Your task to perform on an android device: I want to look for a hotel in Paris on 21st of December as I'll be having a layover over there while going to Newark to meet my father.
Image 0: 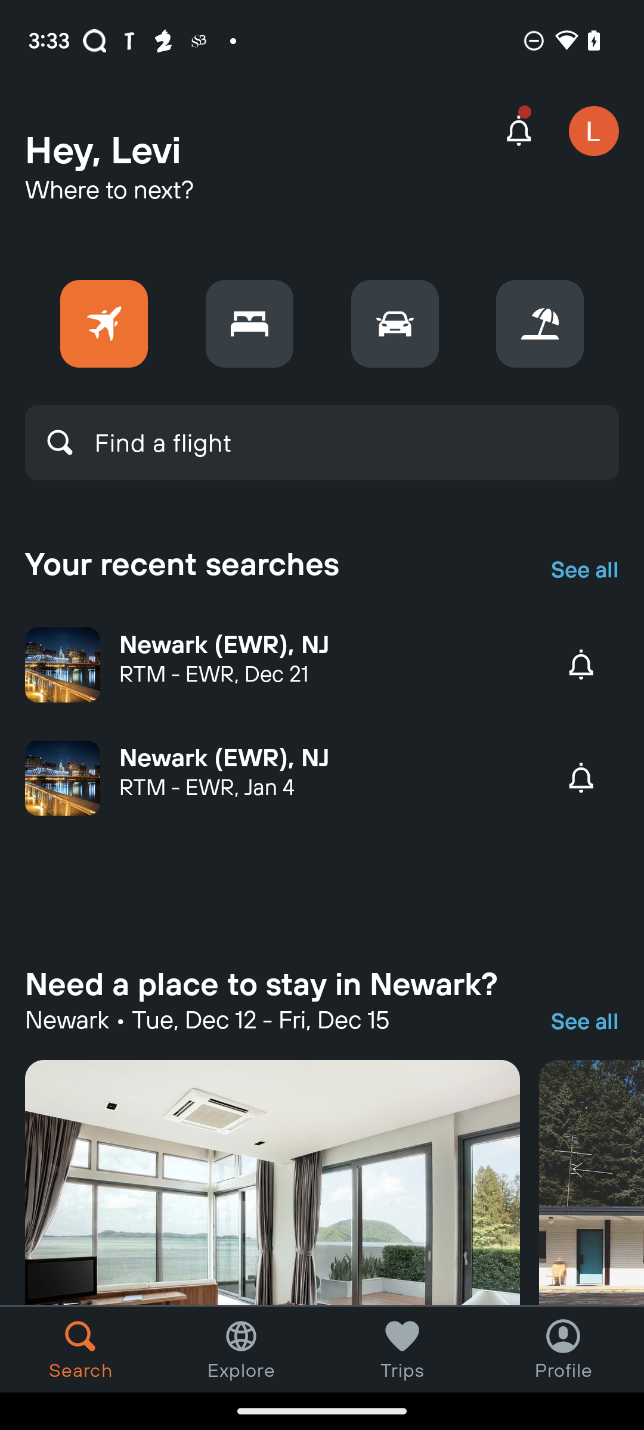
Click on the bed icon.
Step 0: click (249, 324)
Image 1: 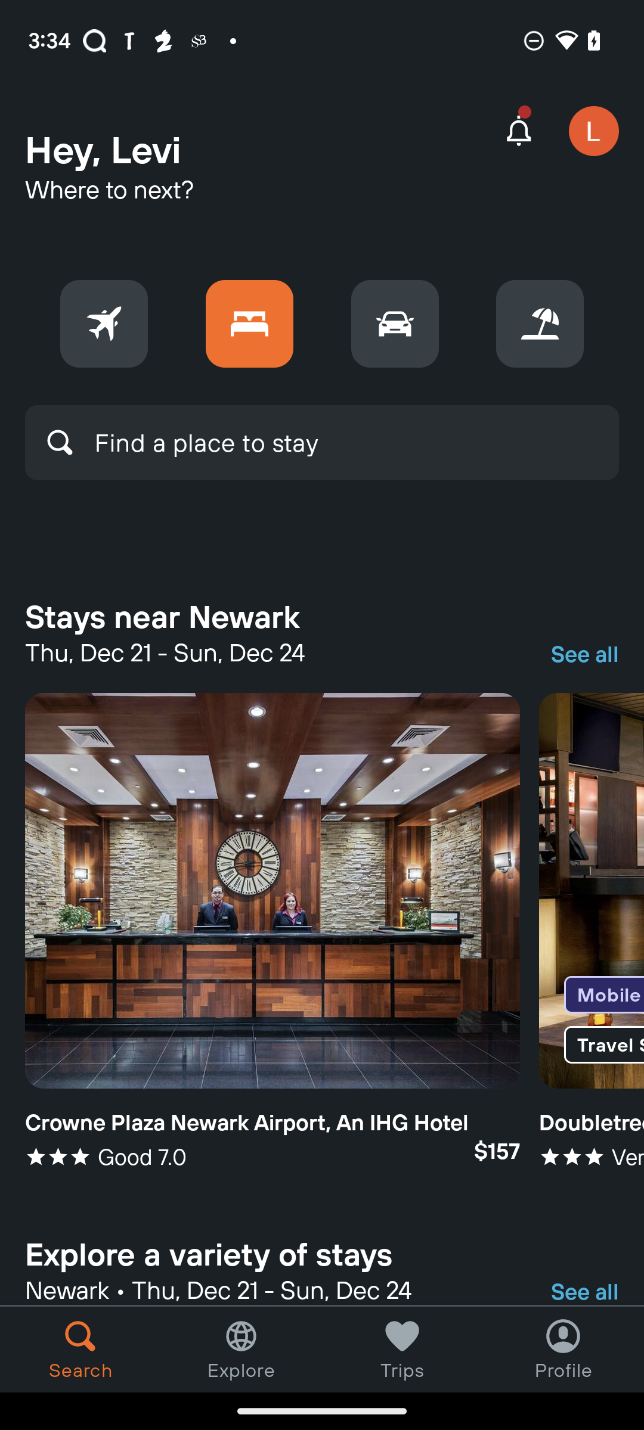
Click on the place text box.
Step 1: click (206, 442)
Image 2: 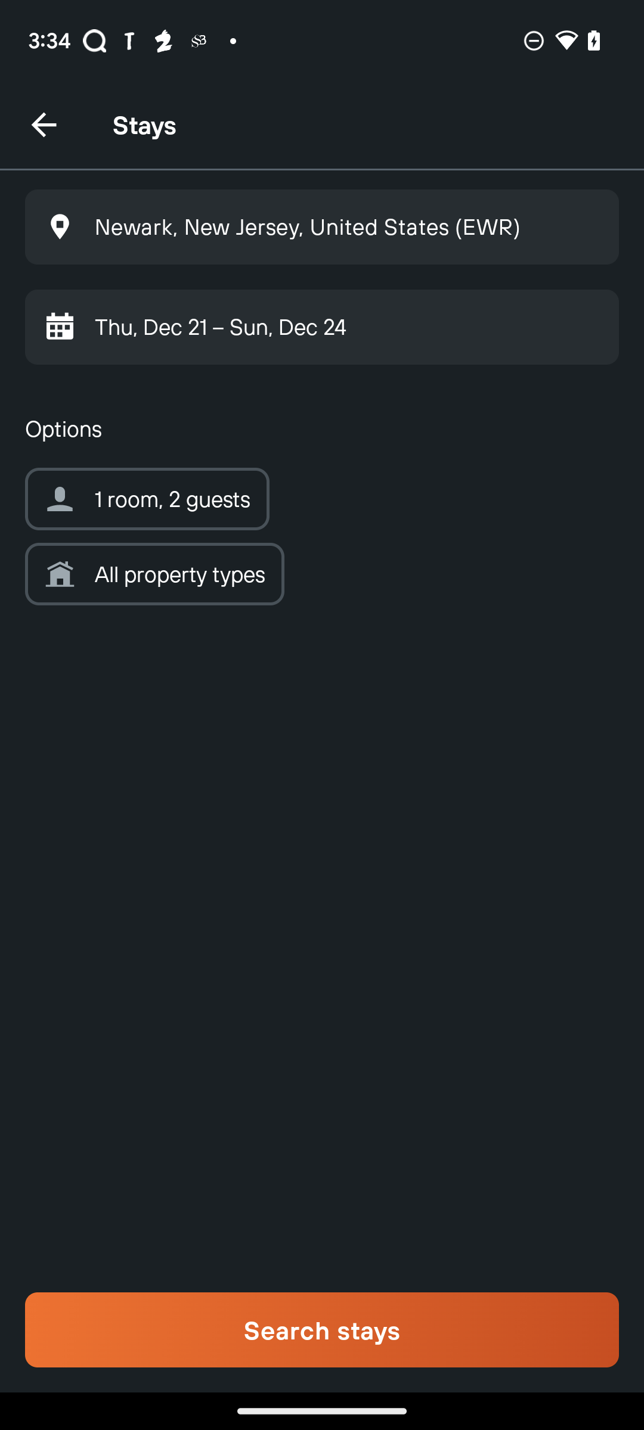
Click on the location text box.
Step 2: click (322, 226)
Image 3: 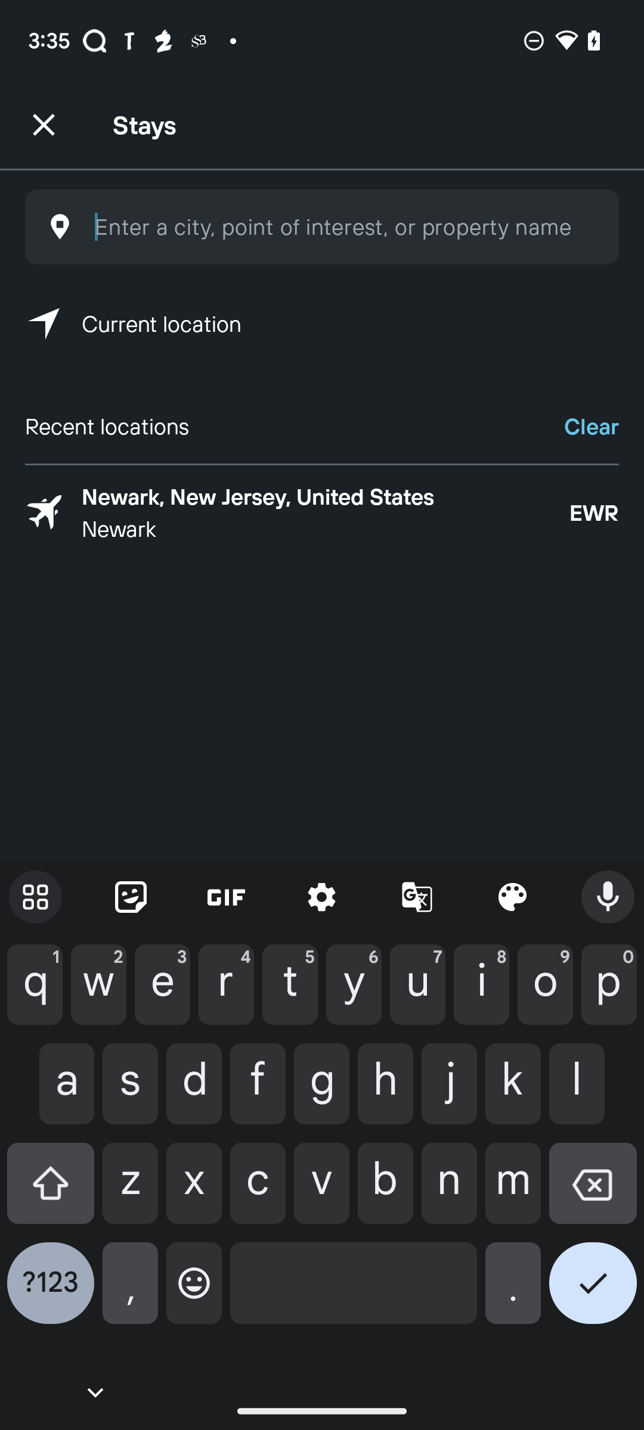
Enter Paris in the text box.
Step 3: type "Paris"
Image 4: 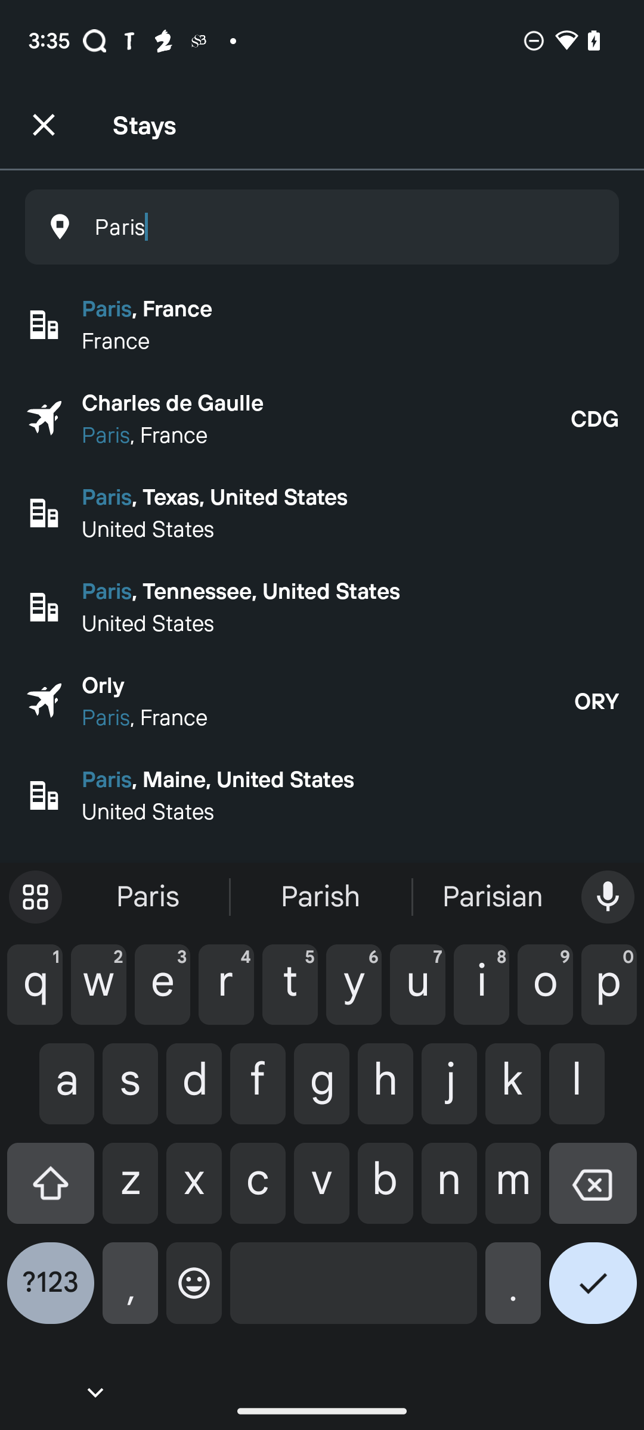
Click on the first suggestion.
Step 4: click (322, 324)
Image 5: 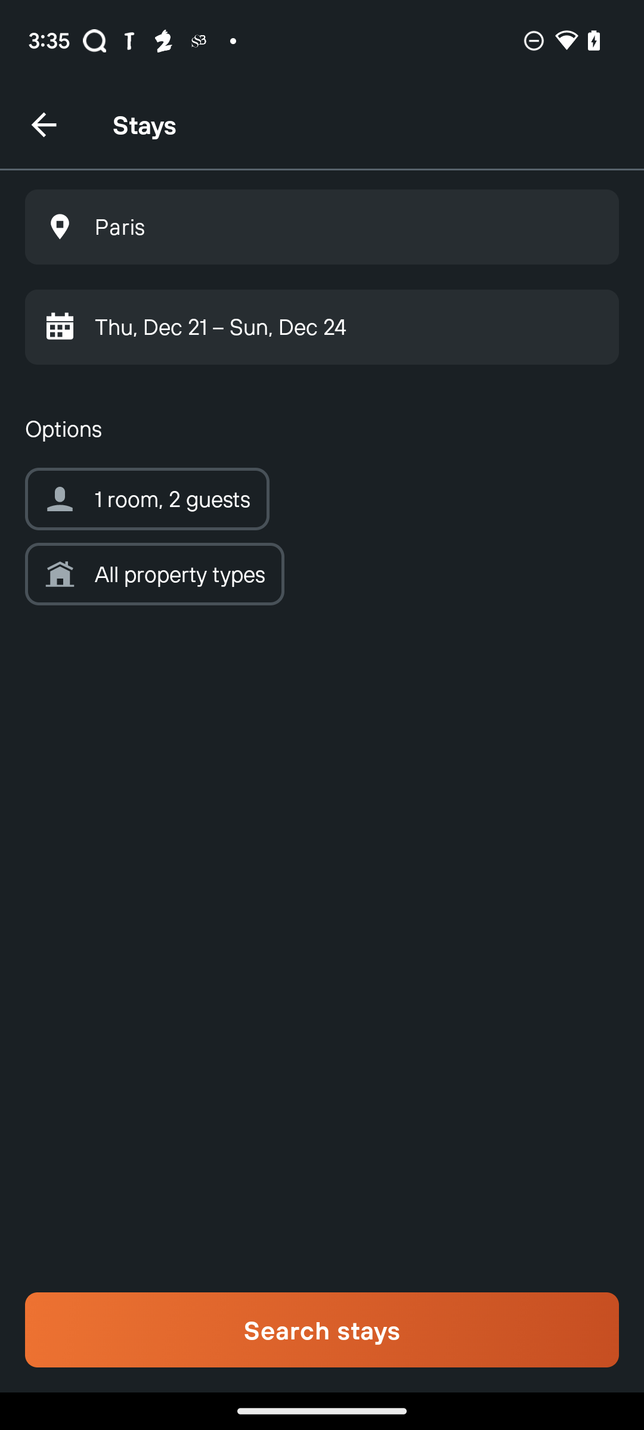
Click on the date selection option.
Step 5: click (322, 327)
Image 7: 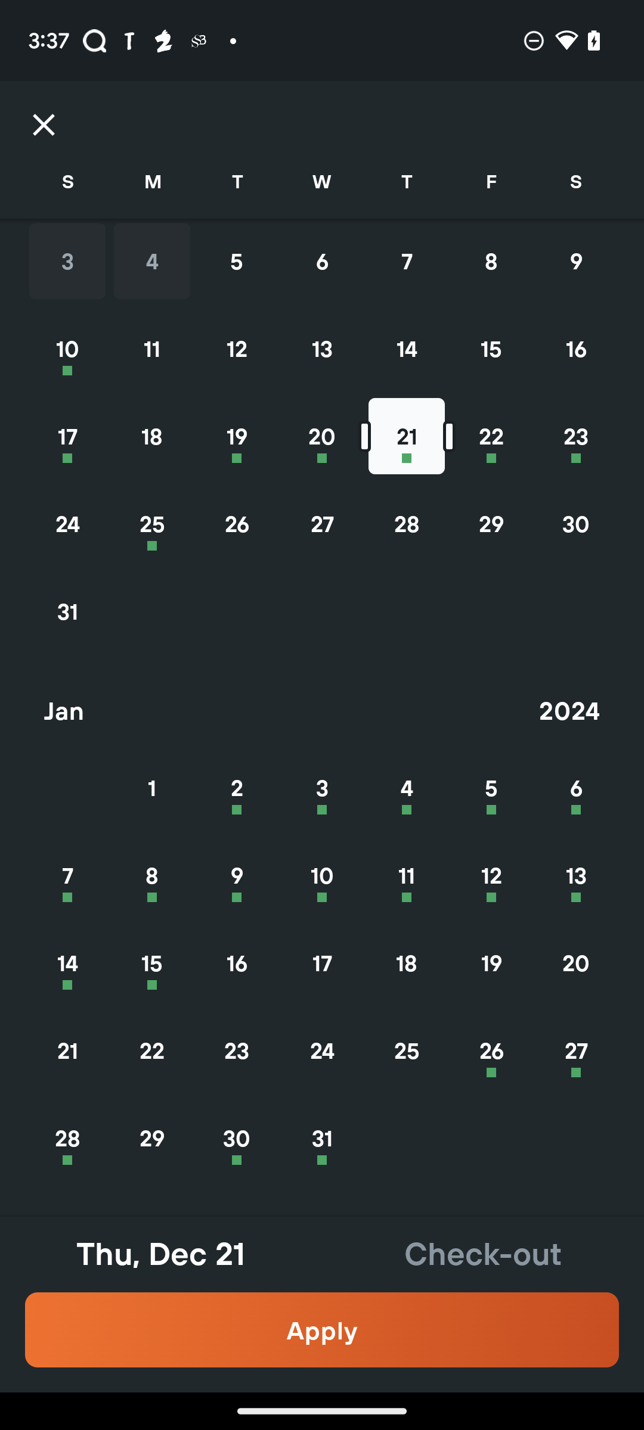
Click on 21st of December as check-in date and 22 of December as check-out date.
Step 7: click (491, 436)
Image 8: 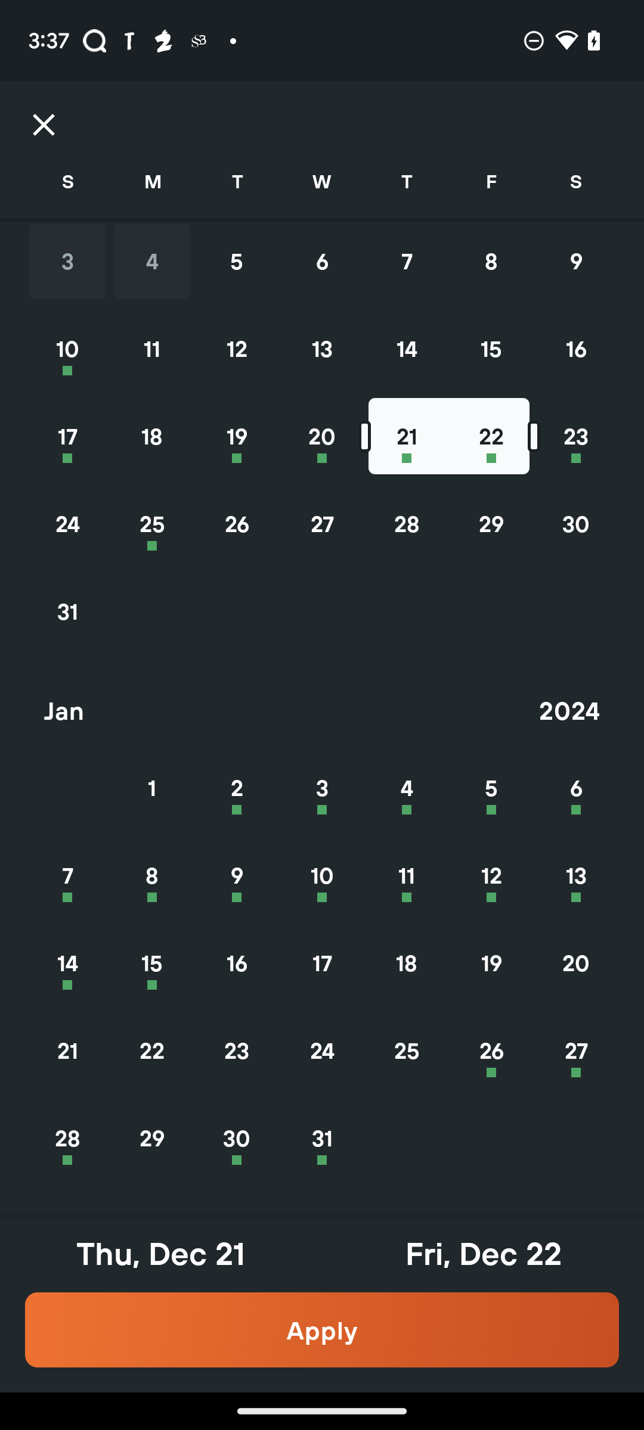
Click on the Apply button.
Step 8: click (322, 1330)
Image 9: 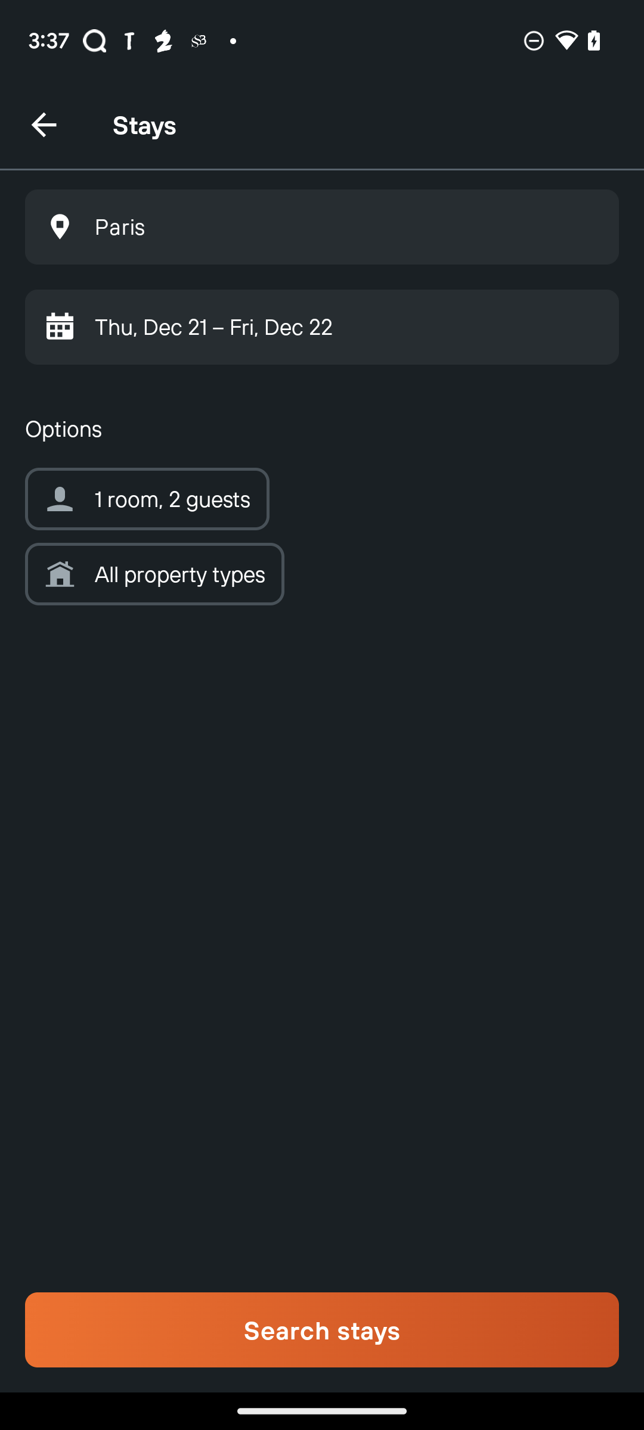
Click on the number of guest option.
Step 9: click (147, 499)
Image 11: 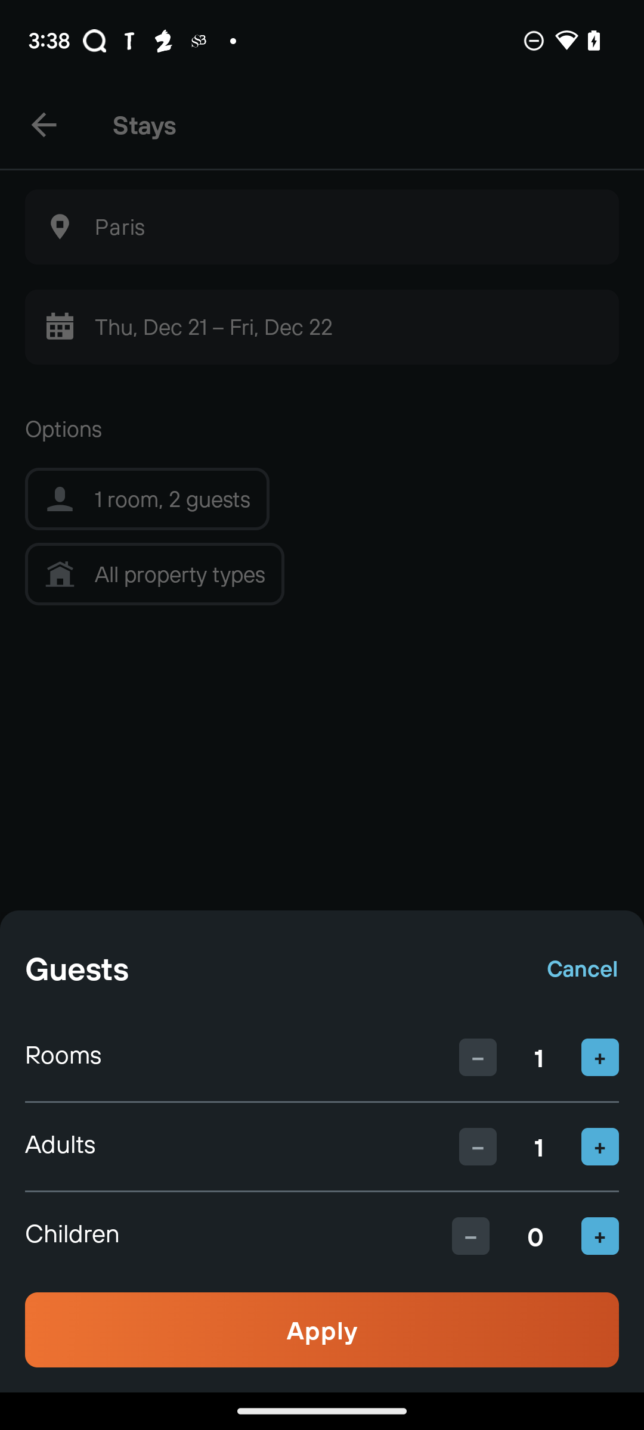
Click on the Apply button.
Step 11: click (322, 1330)
Image 12: 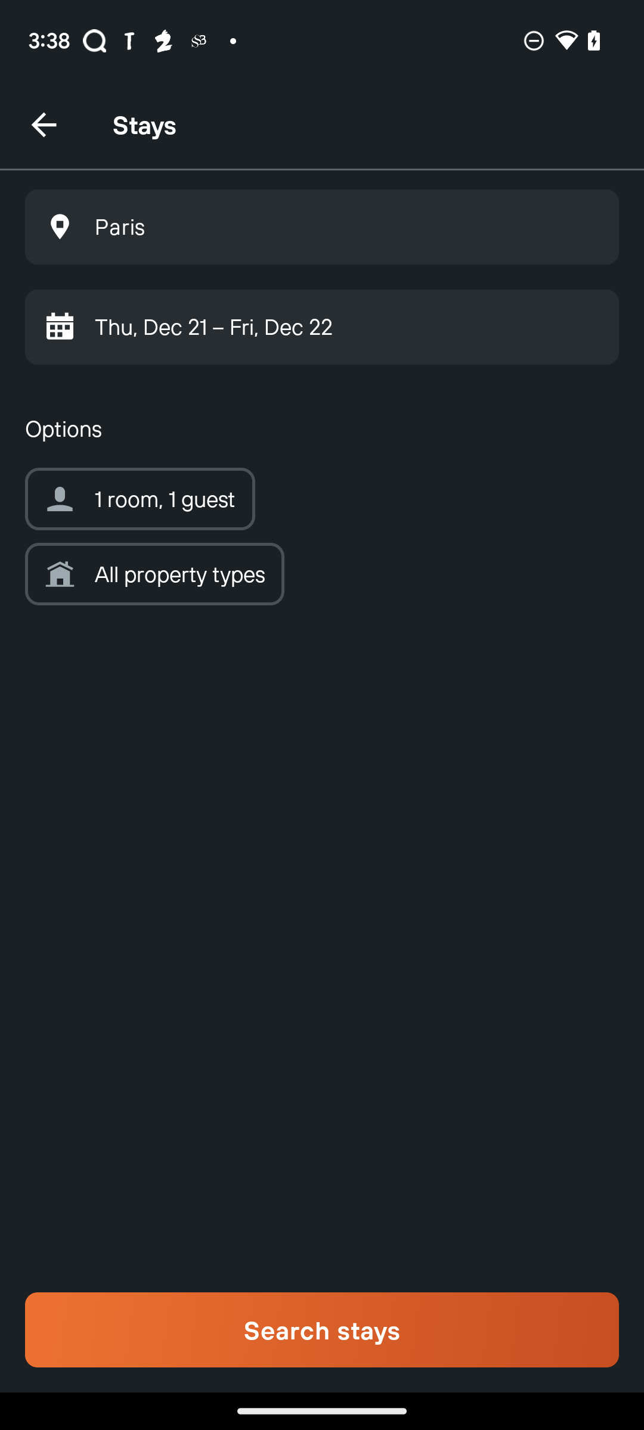
Click on the search stays button.
Step 12: click (322, 1330)
Image 13: 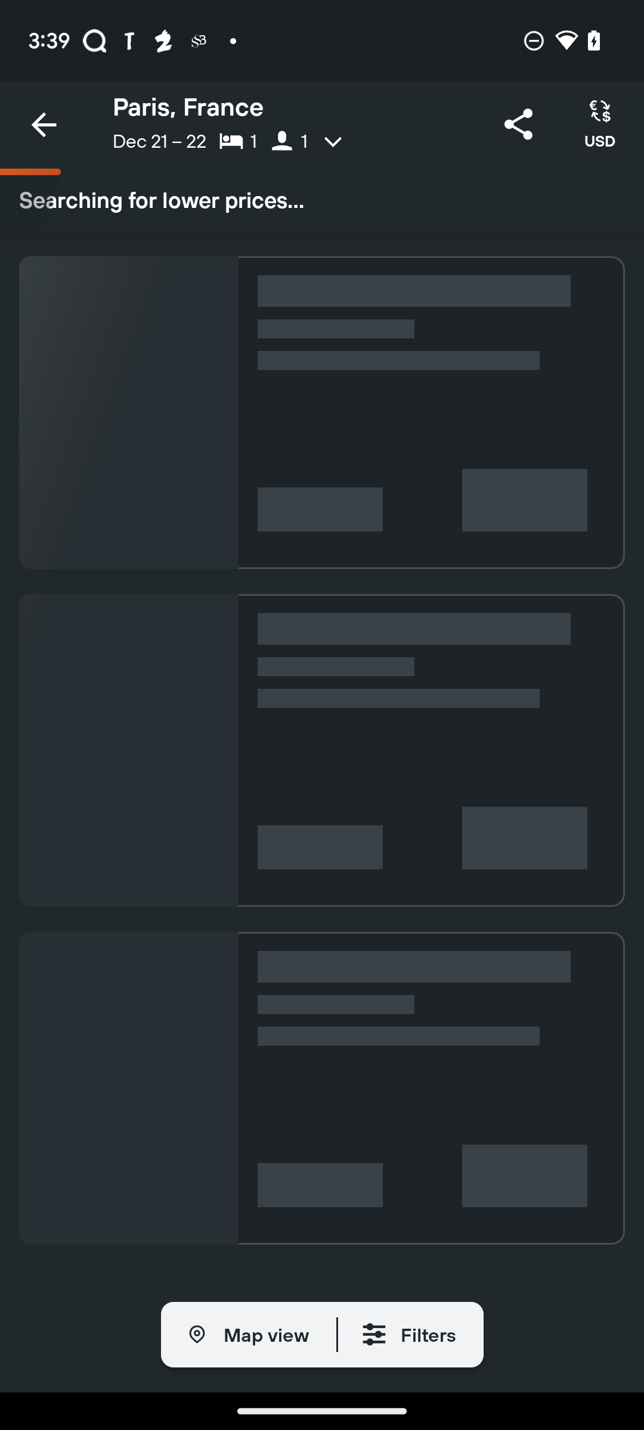
Click on the search stays button.
Step 13: wait